Your task to perform on an android device: Open Moovit app, Search for a bus from Aerocity to Rajiv Chowk on June 29, at 12:00 p.m.
Image 0: 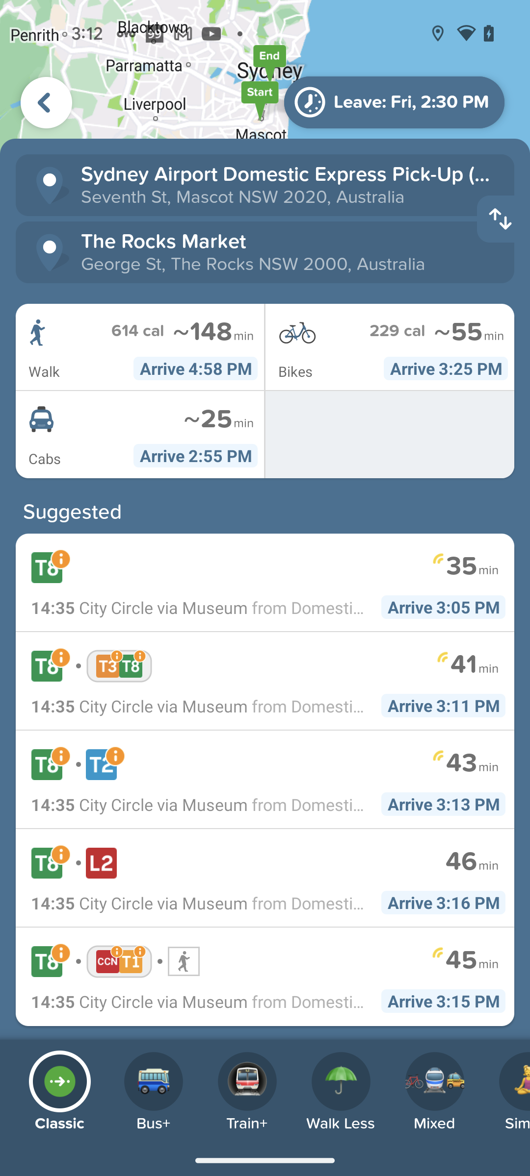
Open Moovit app
Step 0: open app "Moovit"
Image 1: 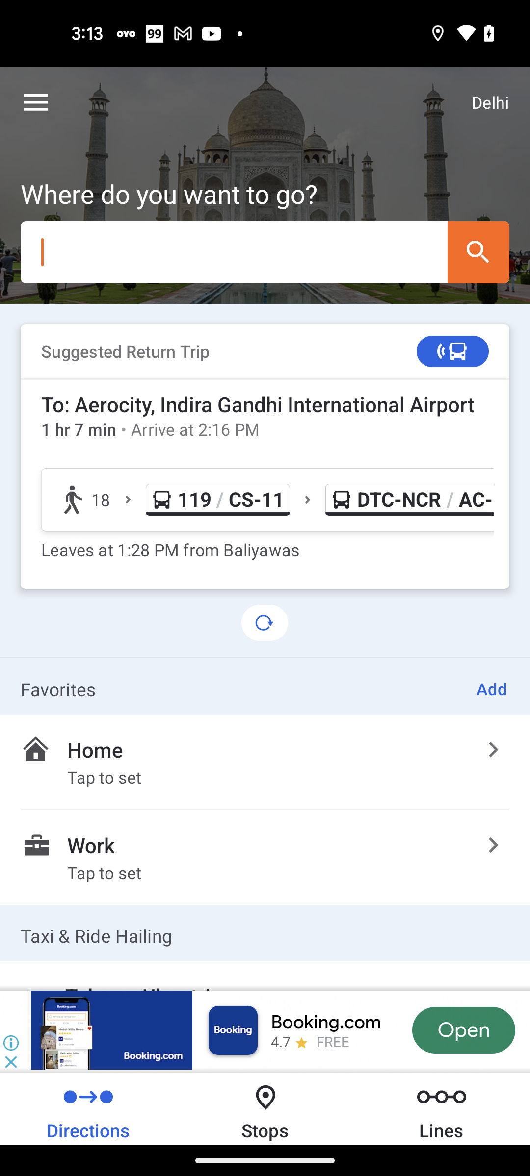
Click on the search bar
Step 1: click (265, 252)
Image 3: 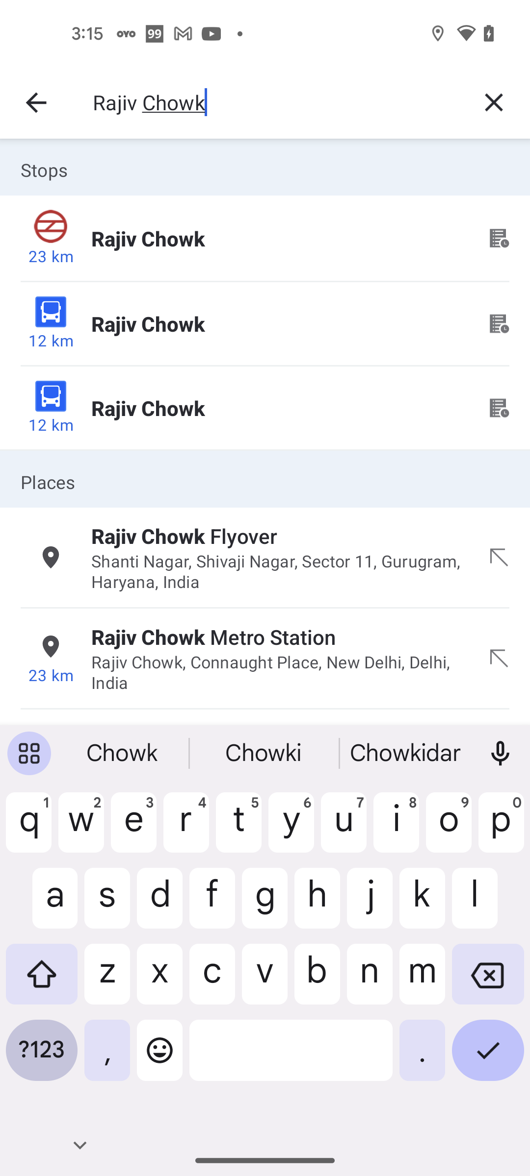
Select the first search result in places
Step 3: click (279, 536)
Image 4: 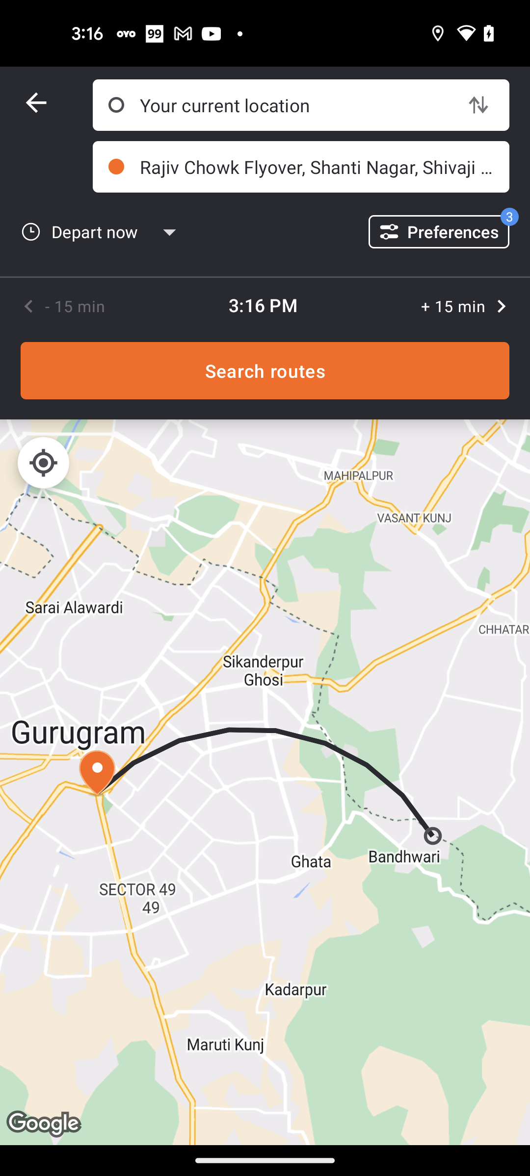
Click on the starting point search tab
Step 4: click (293, 105)
Image 5: 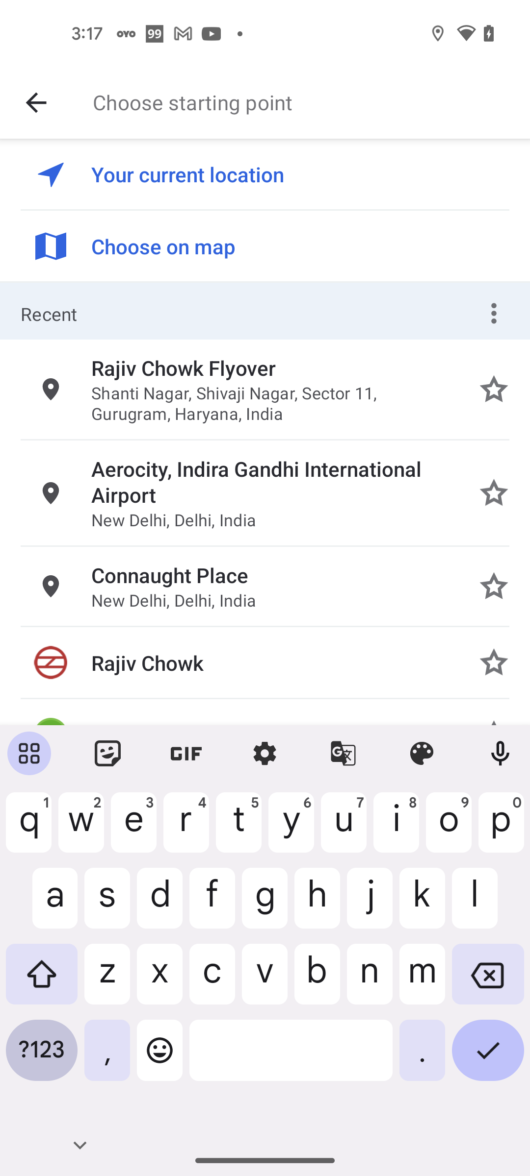
Search for starting point as Aerocity
Step 5: type "Aerocity"
Image 6: 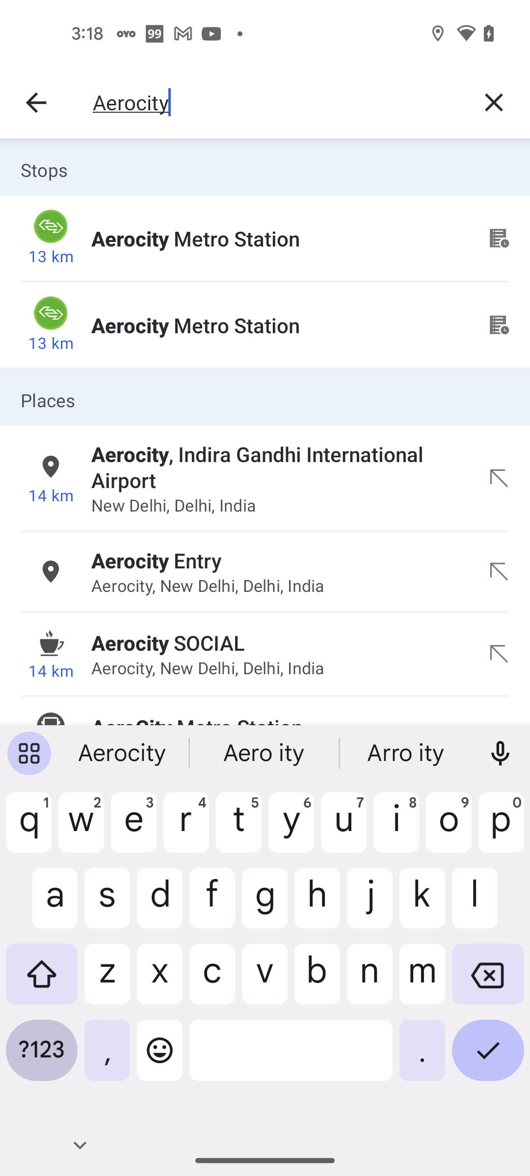
Select the first search result in places
Step 6: click (279, 466)
Image 7: 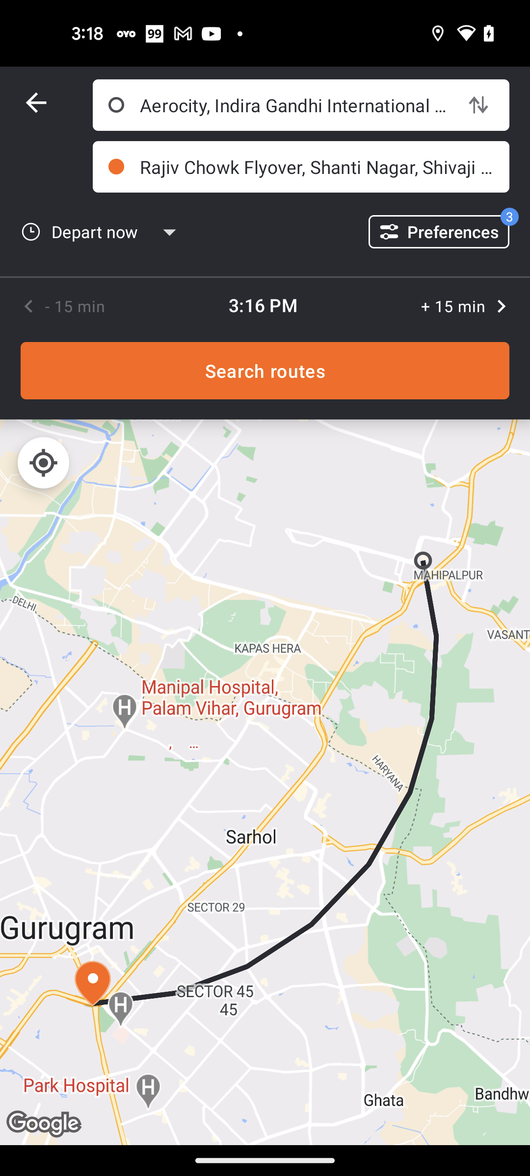
Click on the Depart now option
Step 7: click (110, 232)
Image 8: 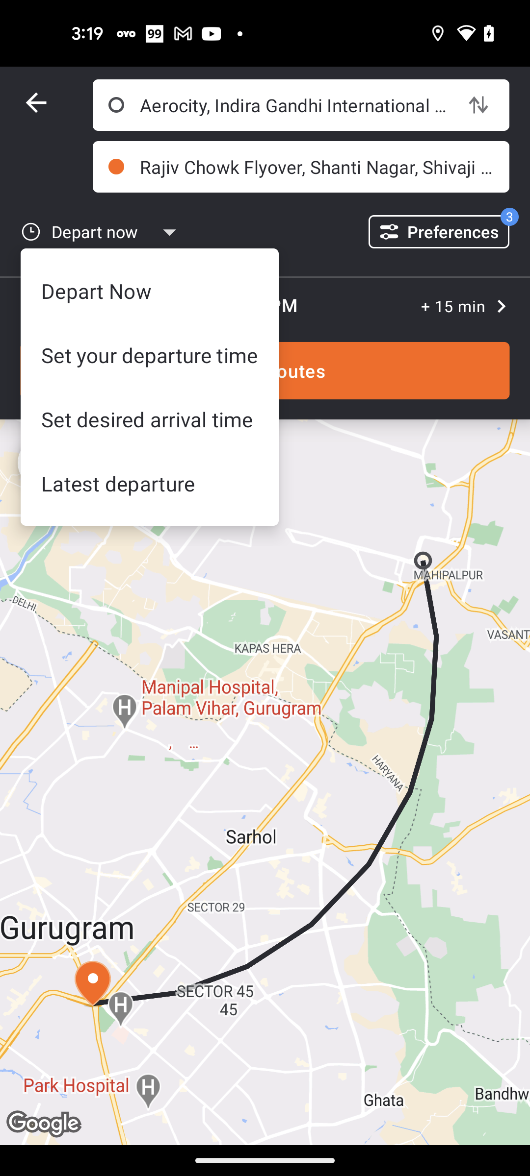
Select the set your departure time option
Step 8: click (150, 355)
Image 9: 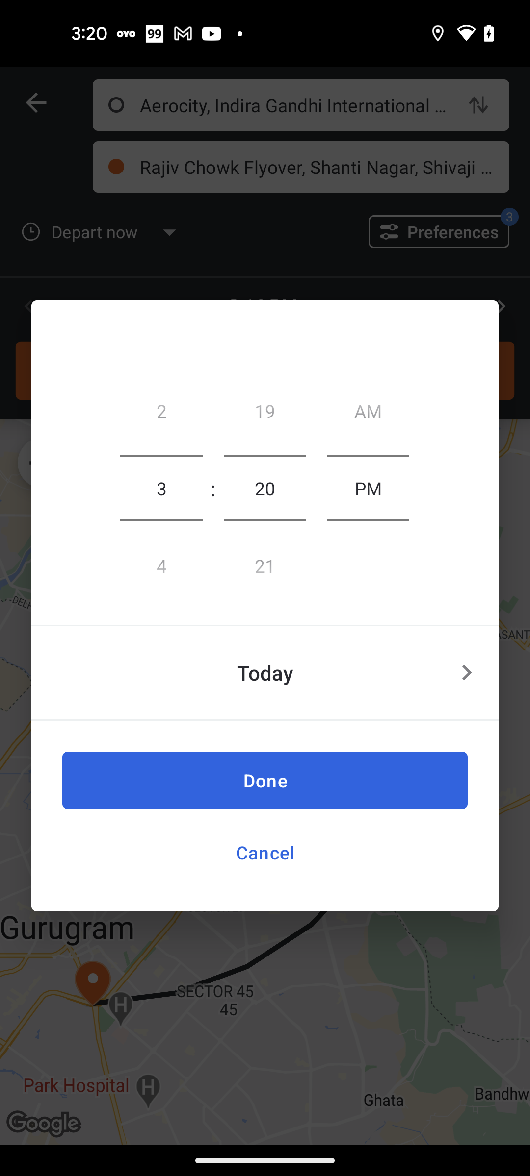
Click on the Arrow icon
Step 9: click (468, 673)
Image 10: 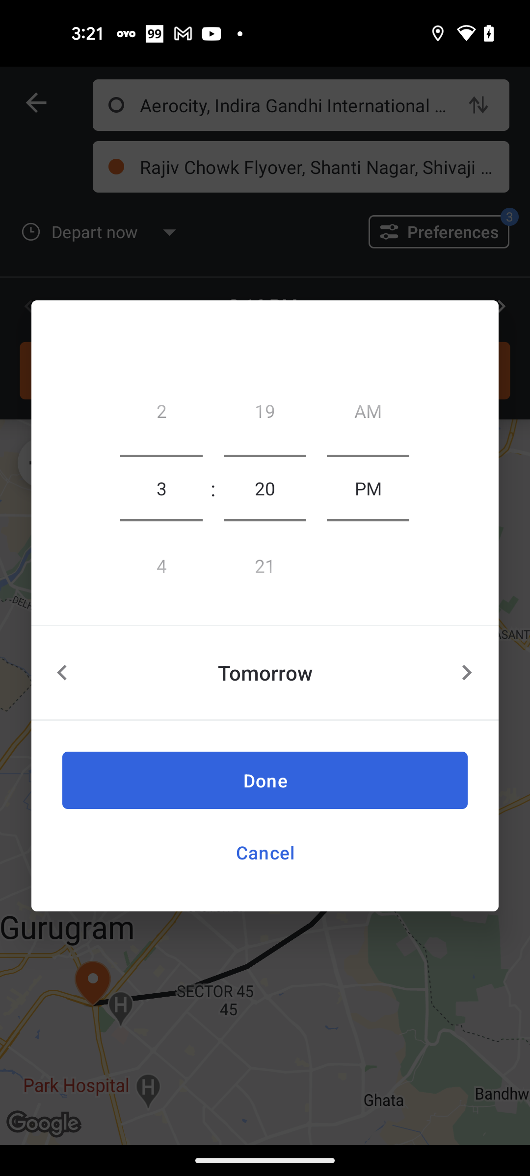
Click on the Arrow icon
Step 10: click (468, 673)
Image 11: 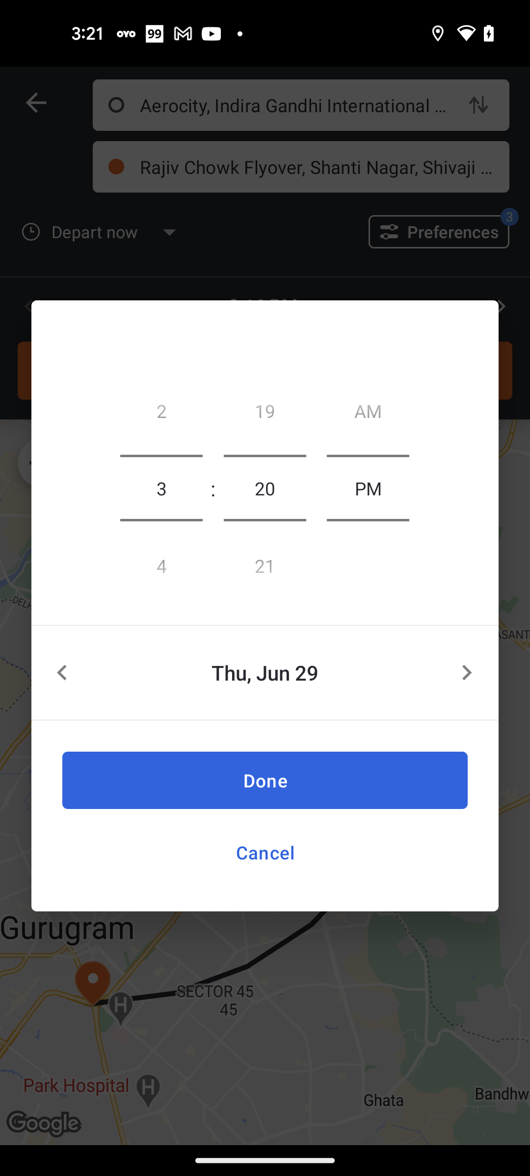
Swipe down to set hours to 2
Step 11: scroll up
Image 13: 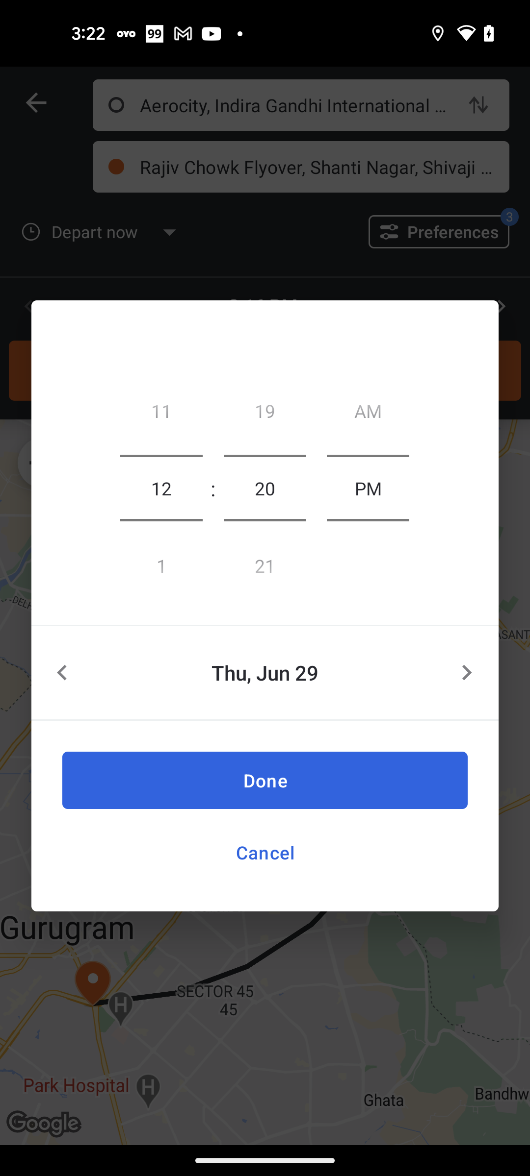
Swipe down to set Minutes to 0
Step 13: scroll up
Image 14: 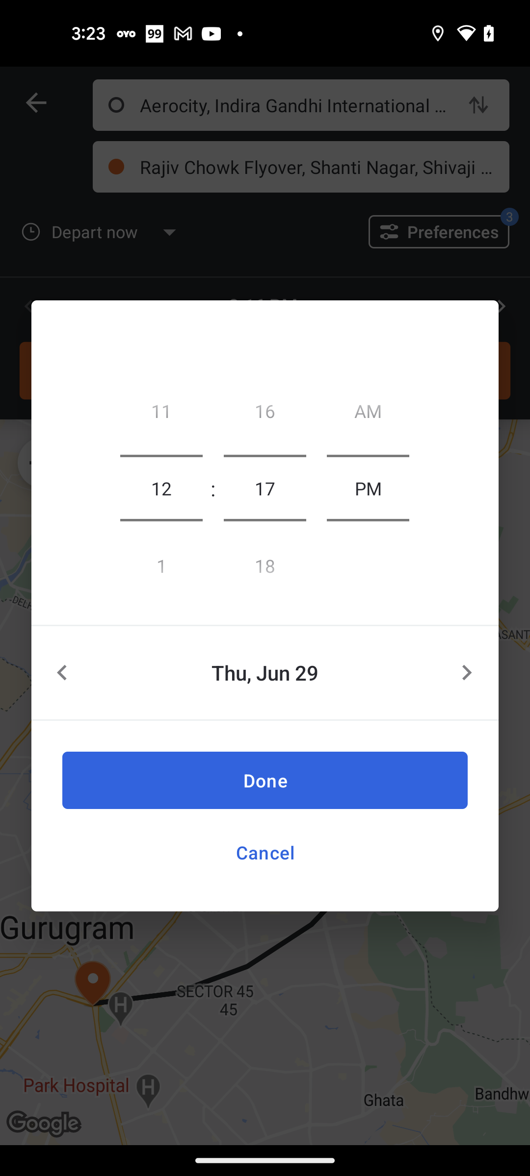
Swipe down to set Minutes to 0
Step 14: scroll up
Image 15: 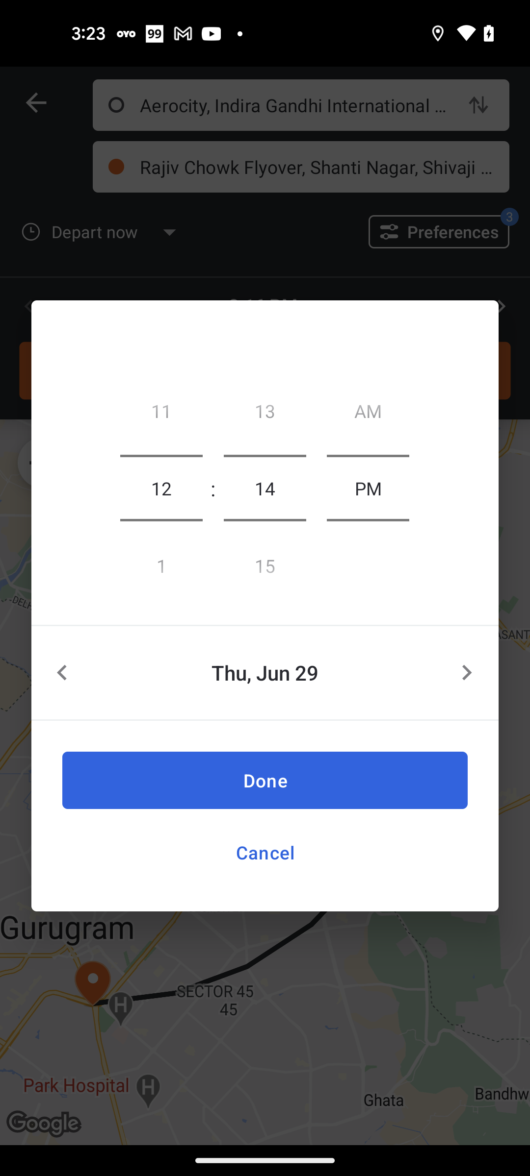
Swipe down to set Minutes to 0
Step 15: scroll up
Image 17: 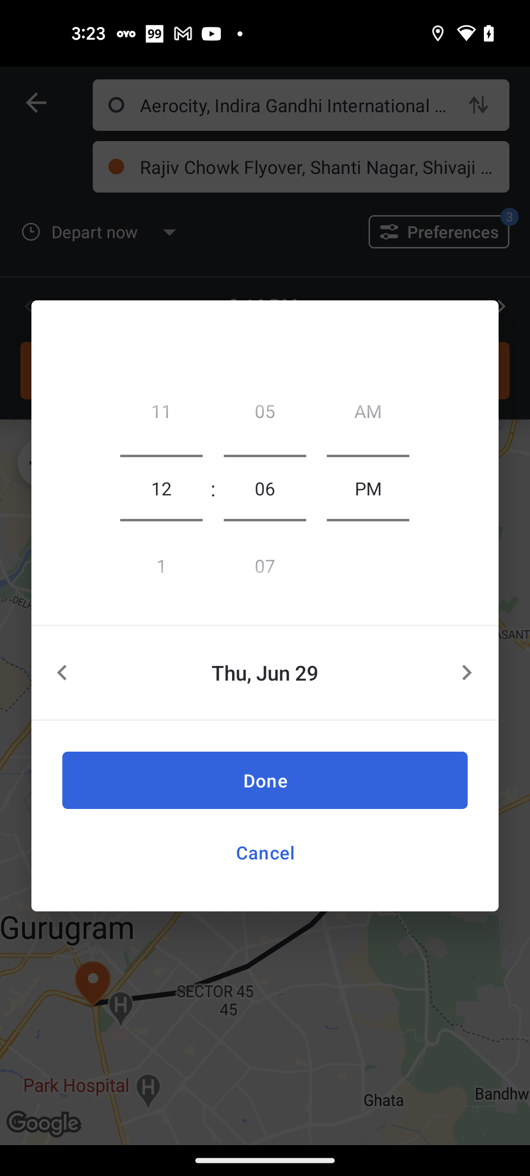
Swipe down to set Minutes to 0
Step 17: scroll up
Image 18: 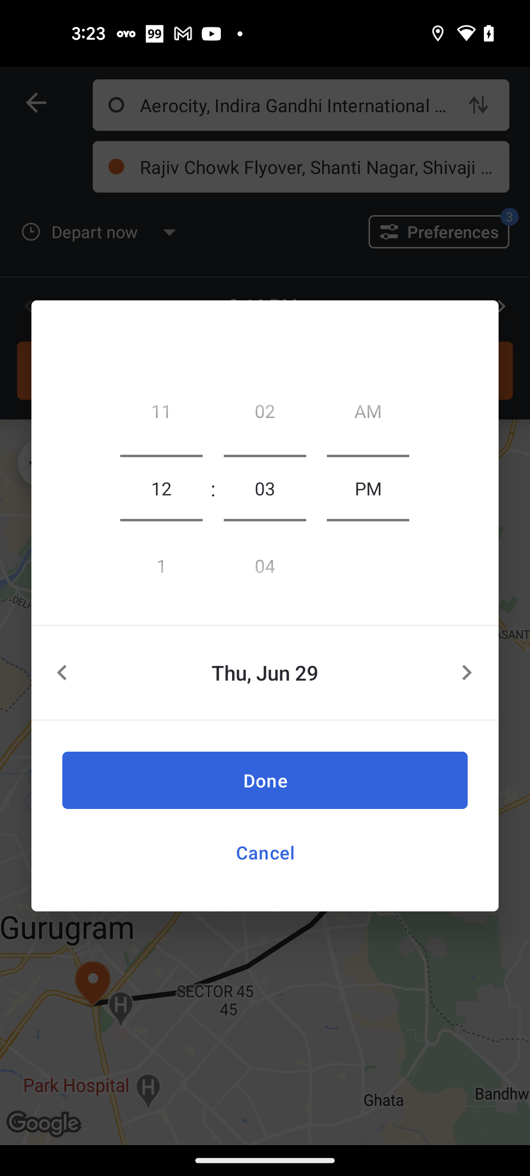
Swipe down to set Minutes to 0
Step 18: scroll up
Image 19: 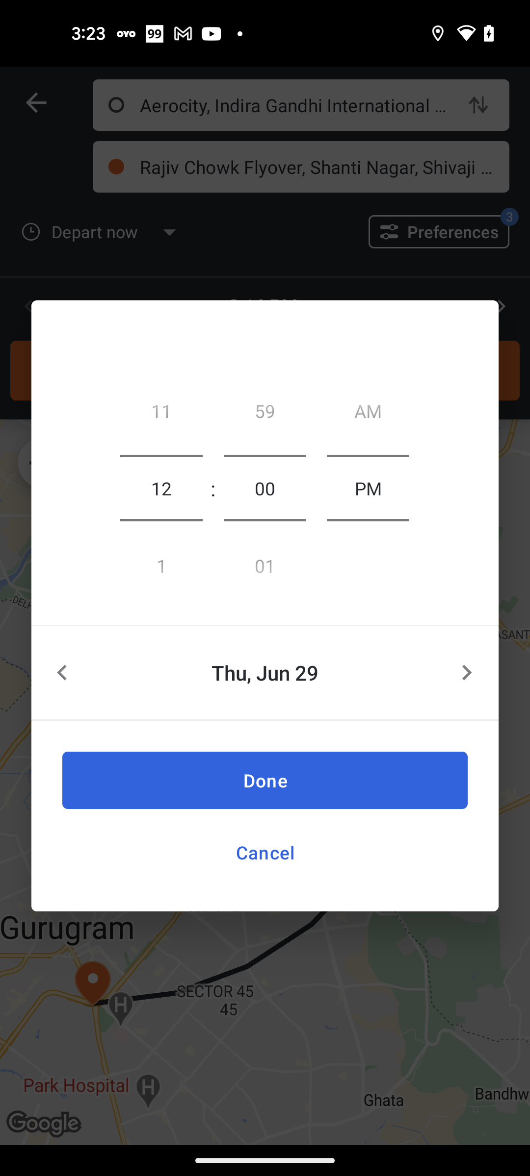
Click on the Done button
Step 19: click (265, 780)
Image 20: 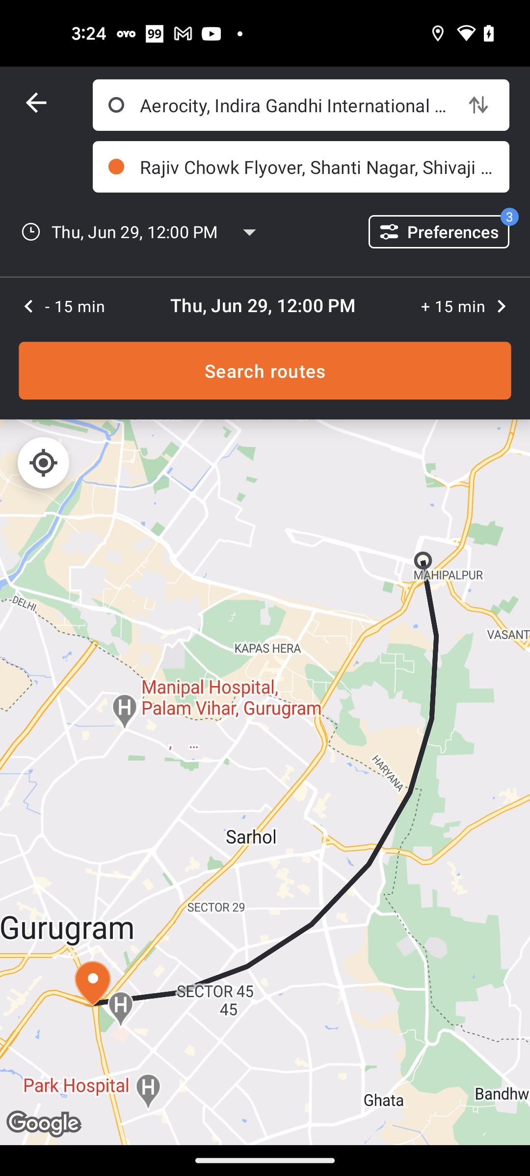
Click on the Search routes button
Step 20: click (265, 370)